Your task to perform on an android device: I saw one of my hiking buddies wearing Quechua MH500-Grey hiking shoes, and his positive response to those shoes made me buy a similar one. Shop Quechua MH500 Grey on the Decathlon app.
Image 1: 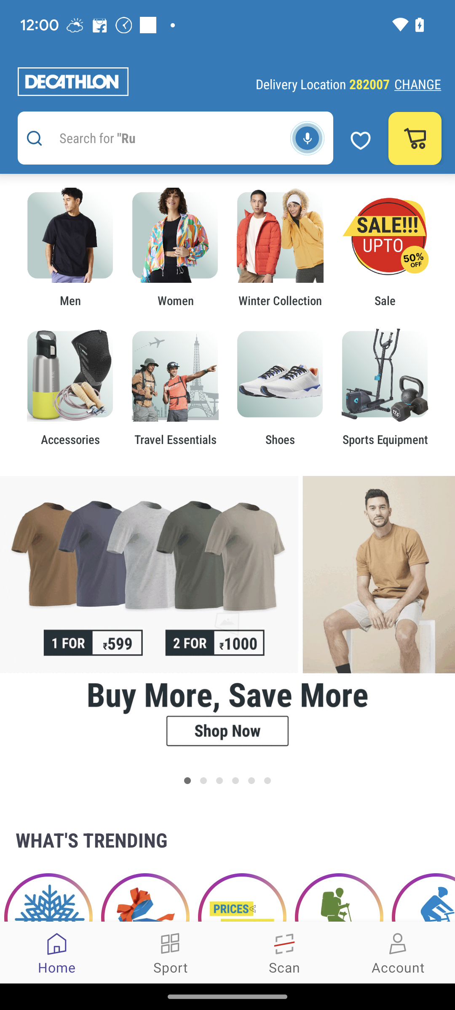
Click on the search bar.
Step 1: click (158, 138)
Image 2: 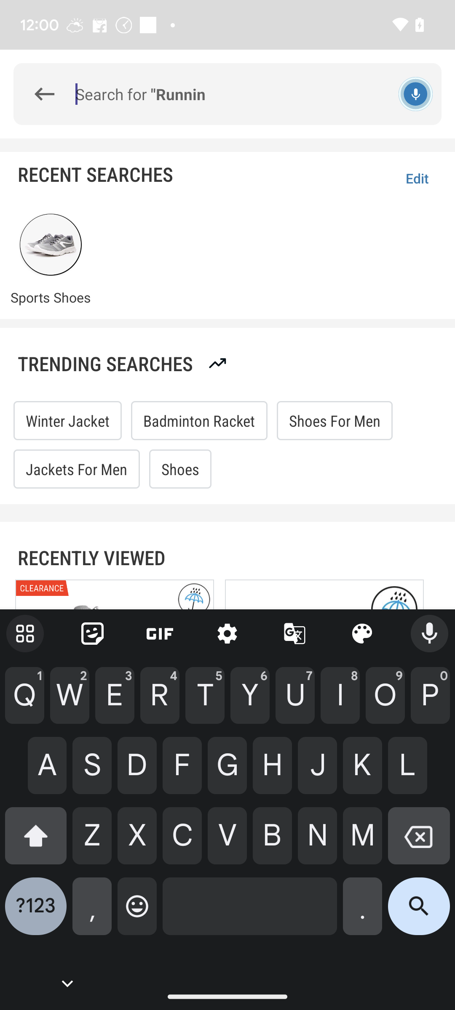
Enter the name of the product which is Quechua MH500 Grey.
Step 2: type "Quechua MH500 Grey"
Image 3: 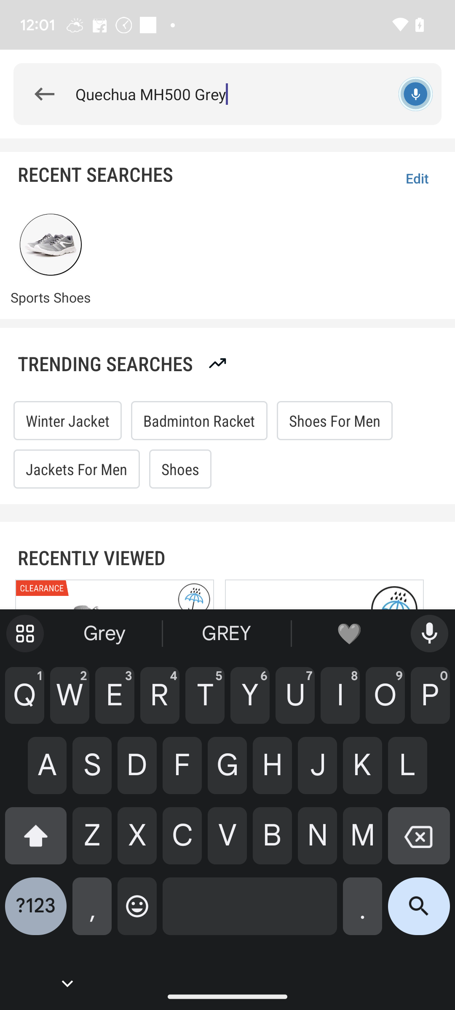
Click on the search icon from the keyboard.
Step 3: click (419, 913)